Your task to perform on an android device: Today we have a party in our house, and I want to search for some vegan restaurants in openTable app 
Image 0: 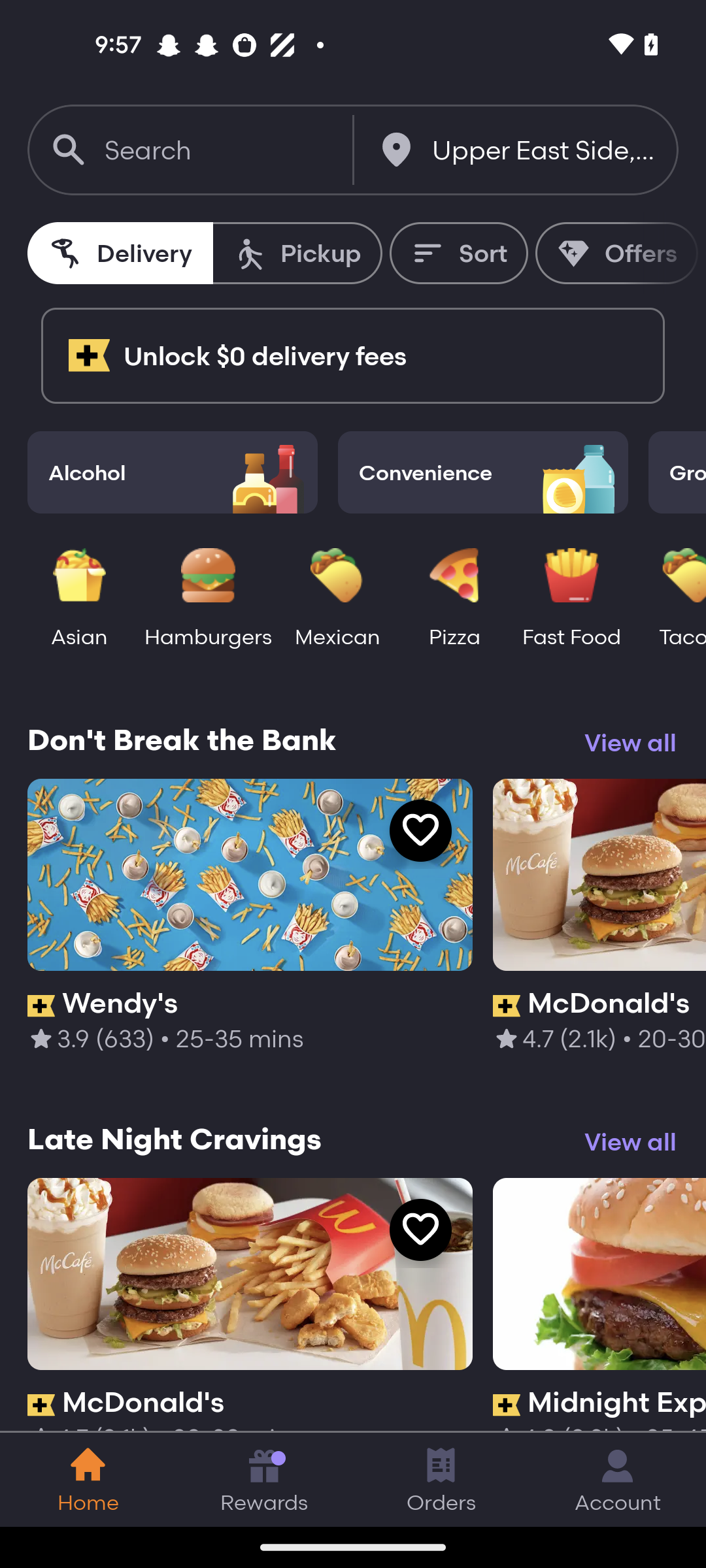
open the opentable app
Step 0: open app "OpenTable"
Image 1: 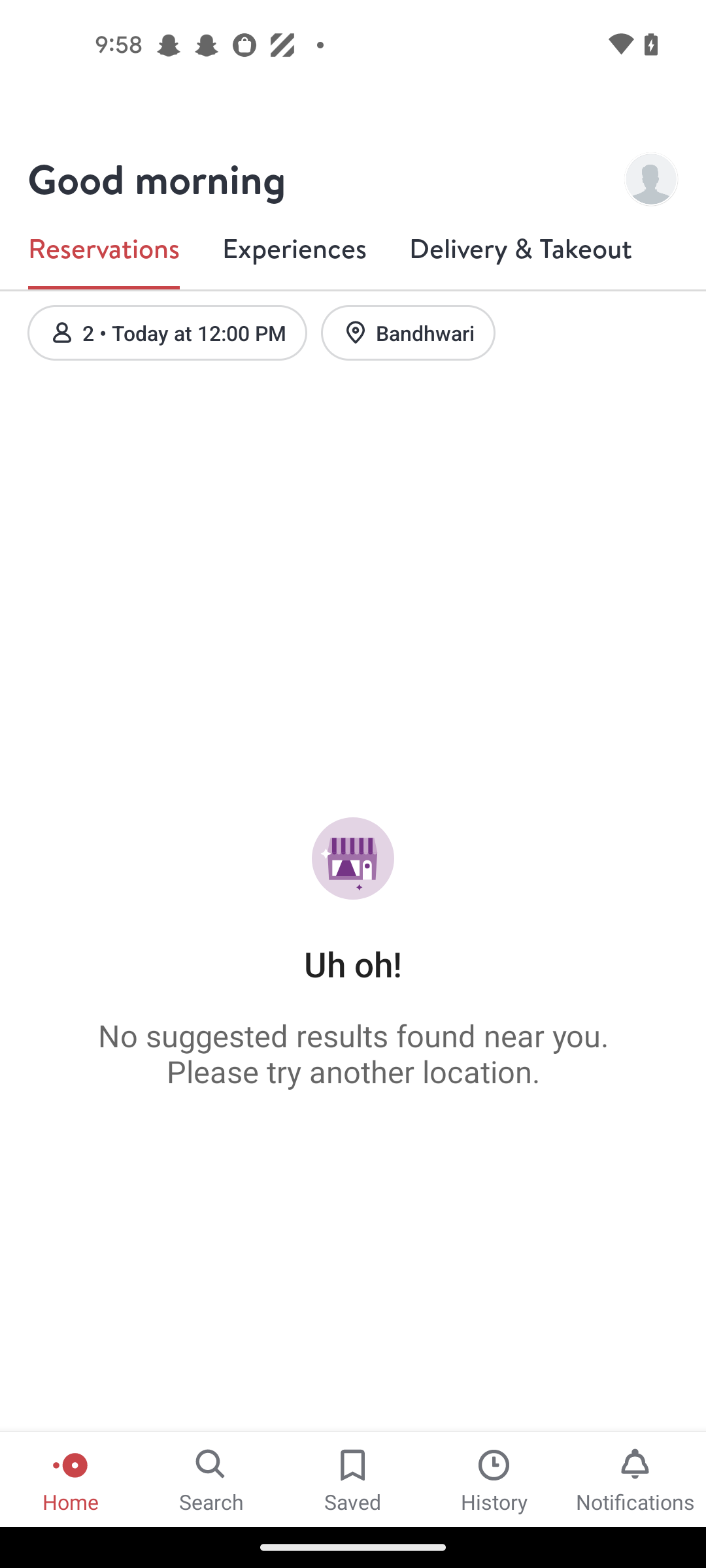
Click on the search icon at the bottom of the screen 
Step 1: click (212, 1478)
Image 2: 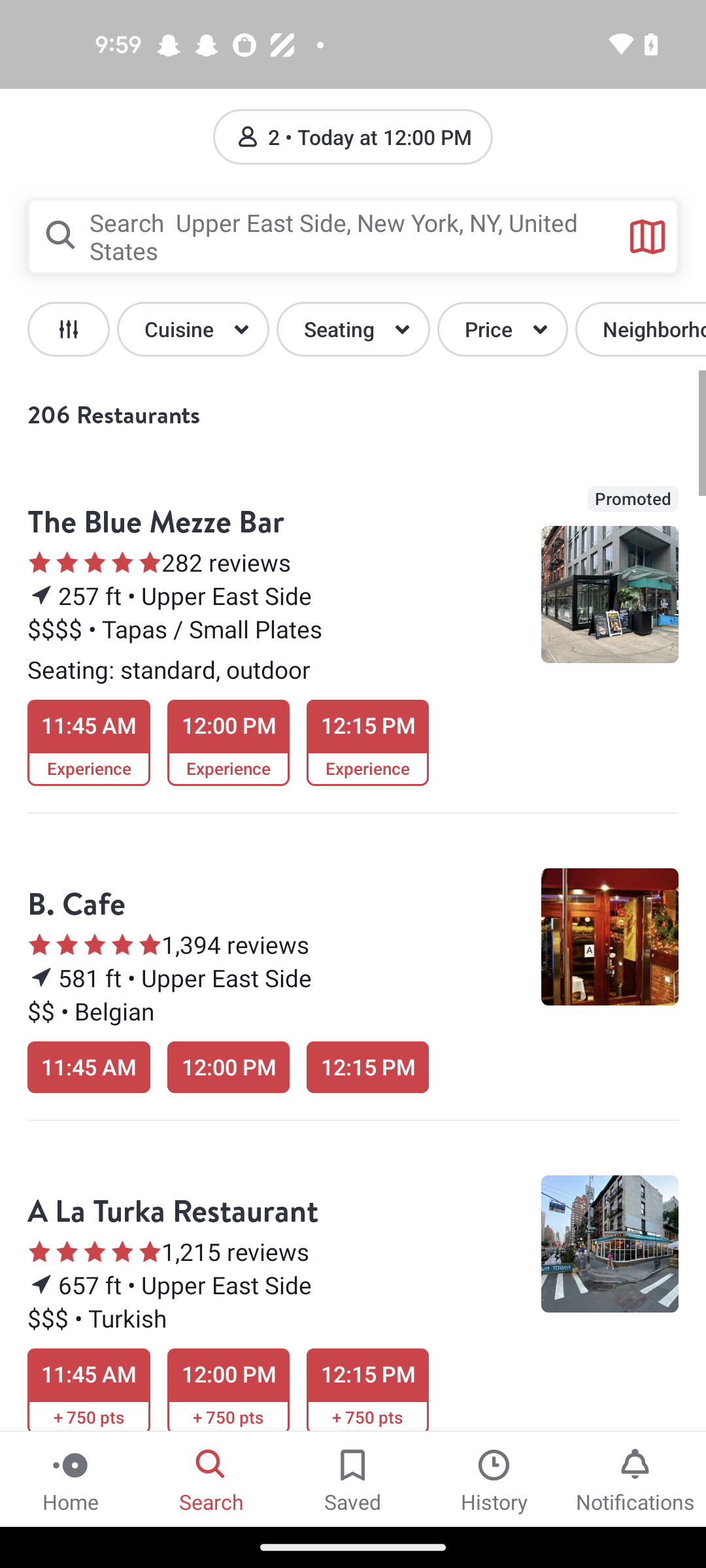
Click on the search icon at the left corner of the screen 
Step 2: click (61, 236)
Image 3: 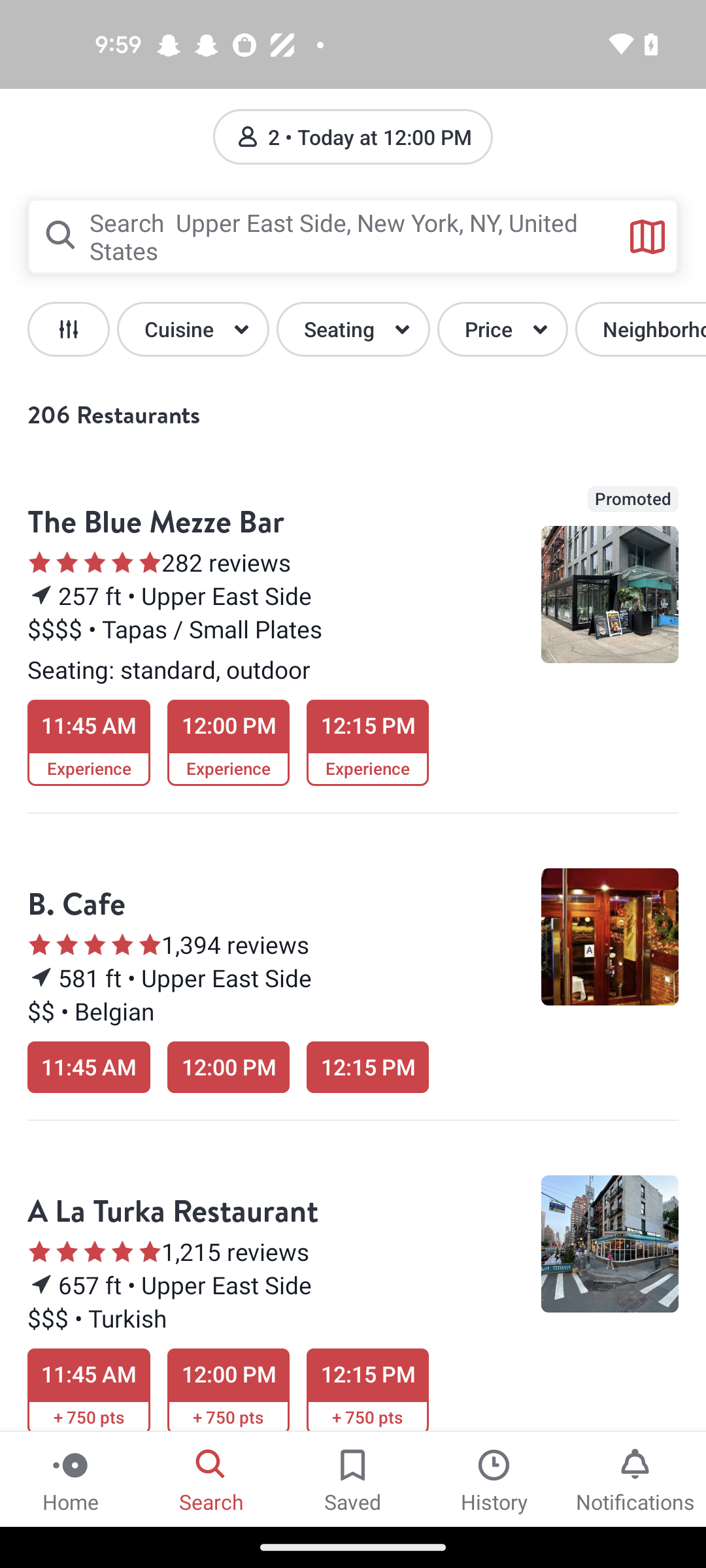
Enter a vegan restaurants
Step 3: type "vegan restaurants"
Image 4: 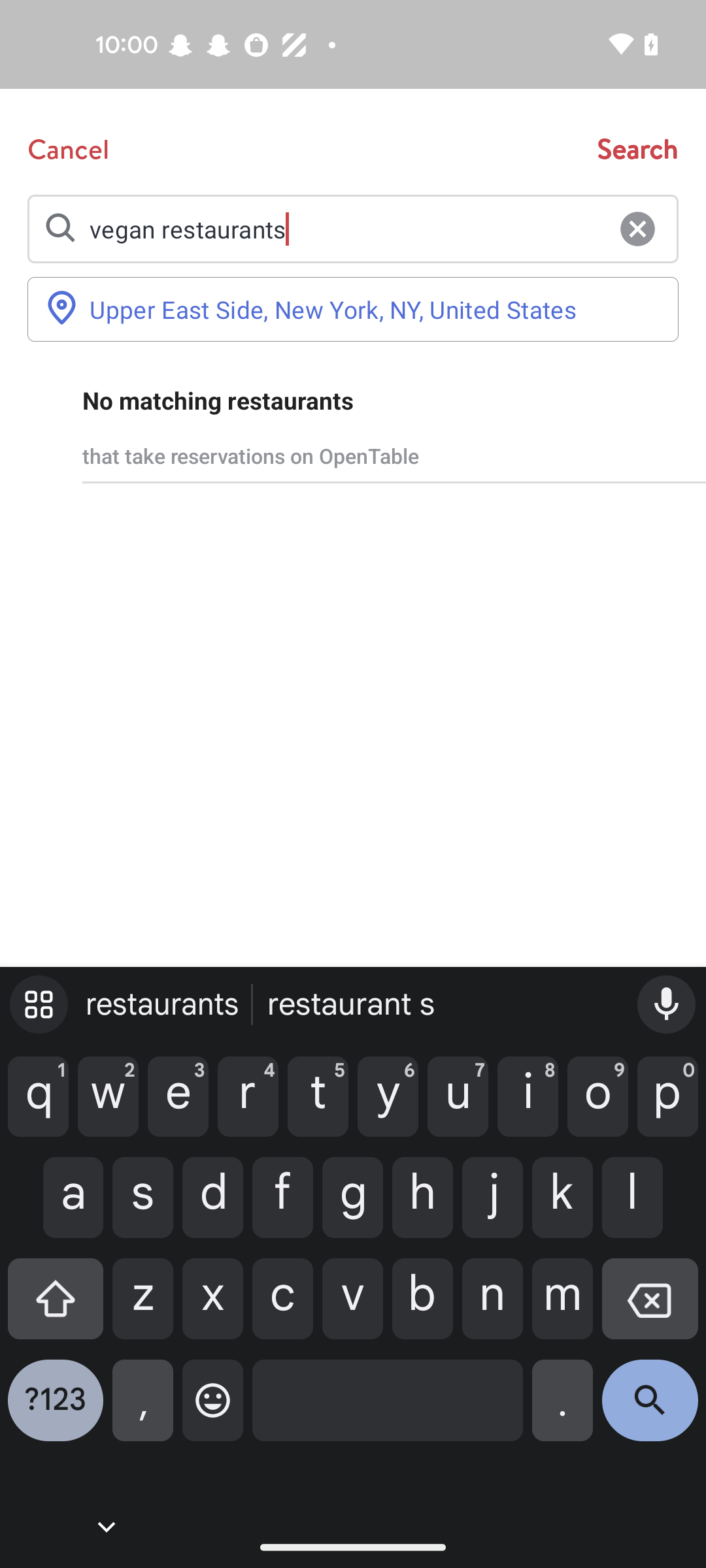
Enter a vegan restaurants
Step 4: wait